Your task to perform on an android device: I want to open the "The Grapes of wrath" book so I may look at the preview of the book on the Google Play Books & Audiobooks.
Image 0: 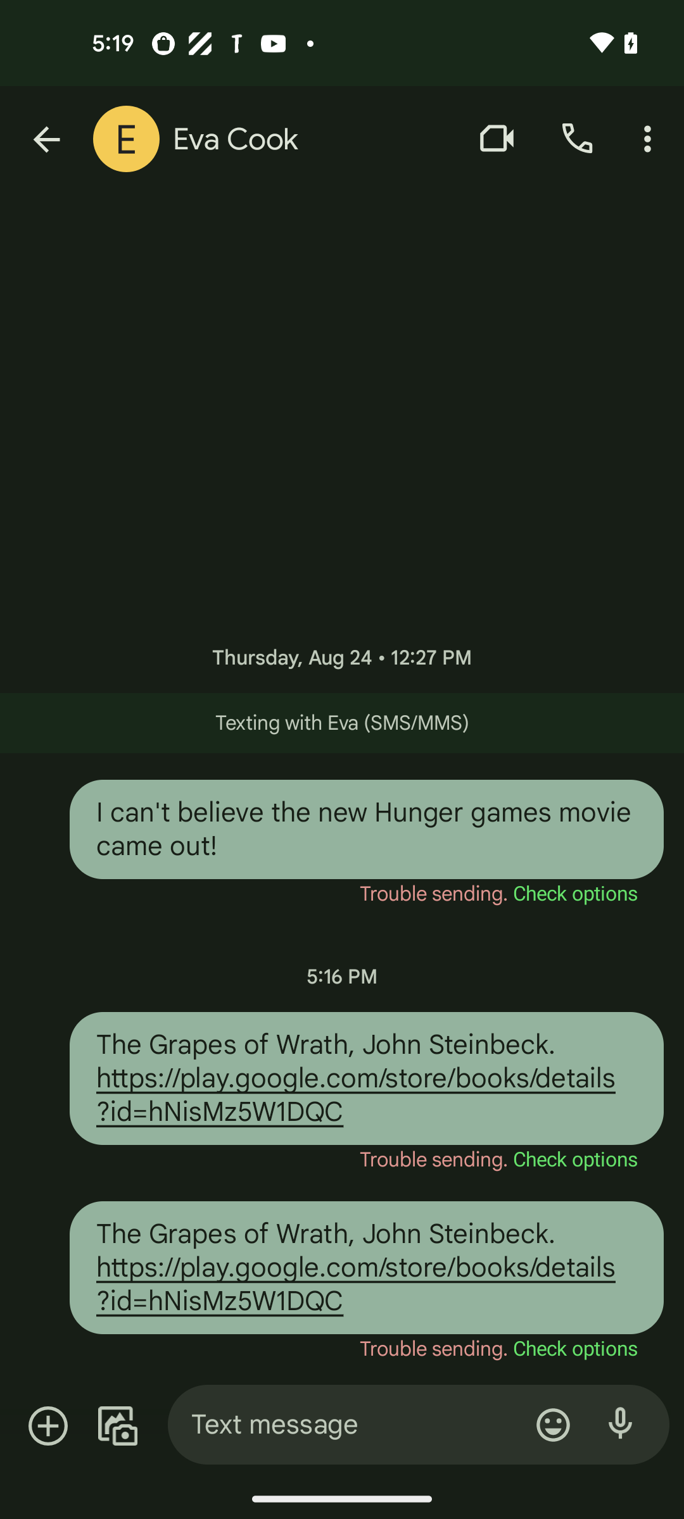
open the Google Play Books & Audiobooks
Step 0: open app "Google Play Books"